Your task to perform on an android device: Search for Realme Buds Air 3 in the Flipkart app.
Image 1: 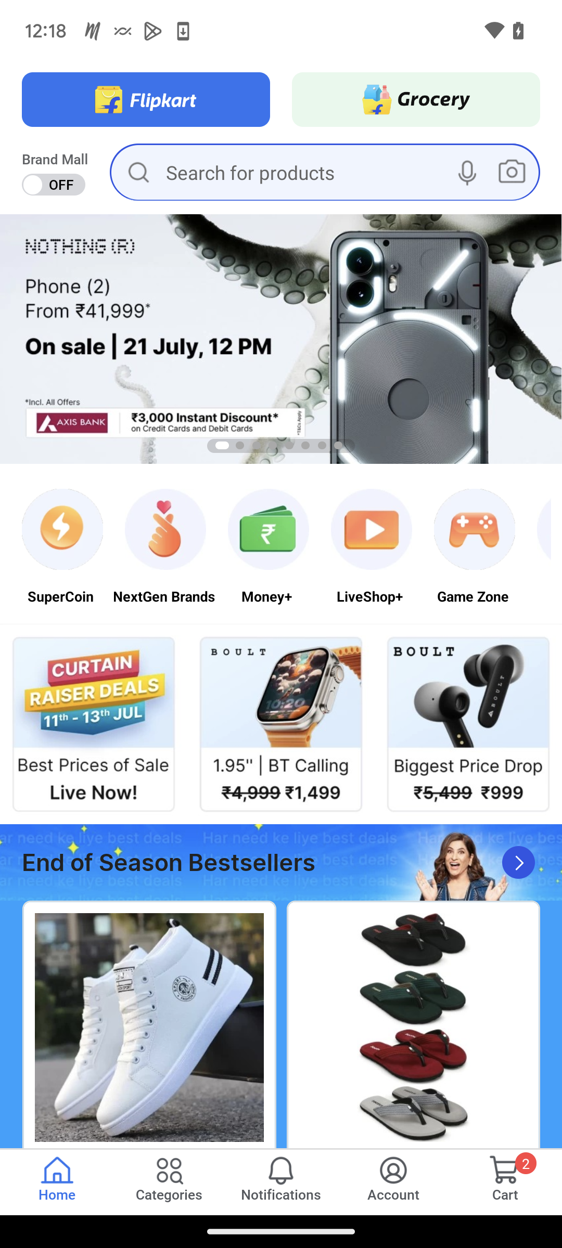
Click on the search box at the top of the screen.
Step 1: click (308, 172)
Image 2: 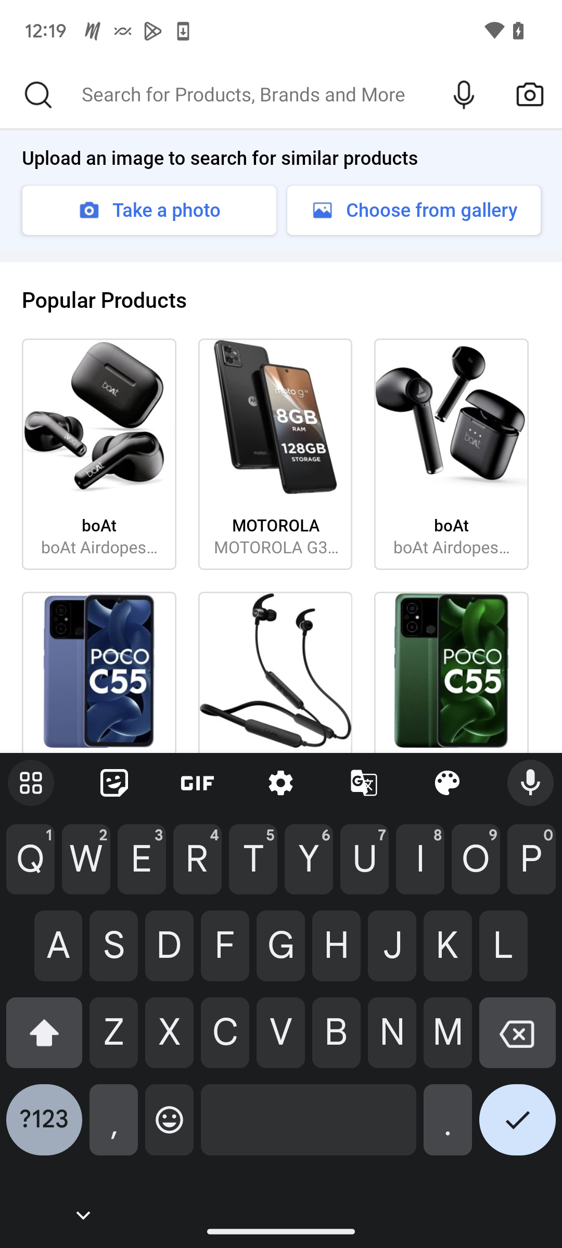
Type  Realme Air Buds Air 3 in the search bar.
Step 2: type "Realme Air Buds 3"
Image 3: 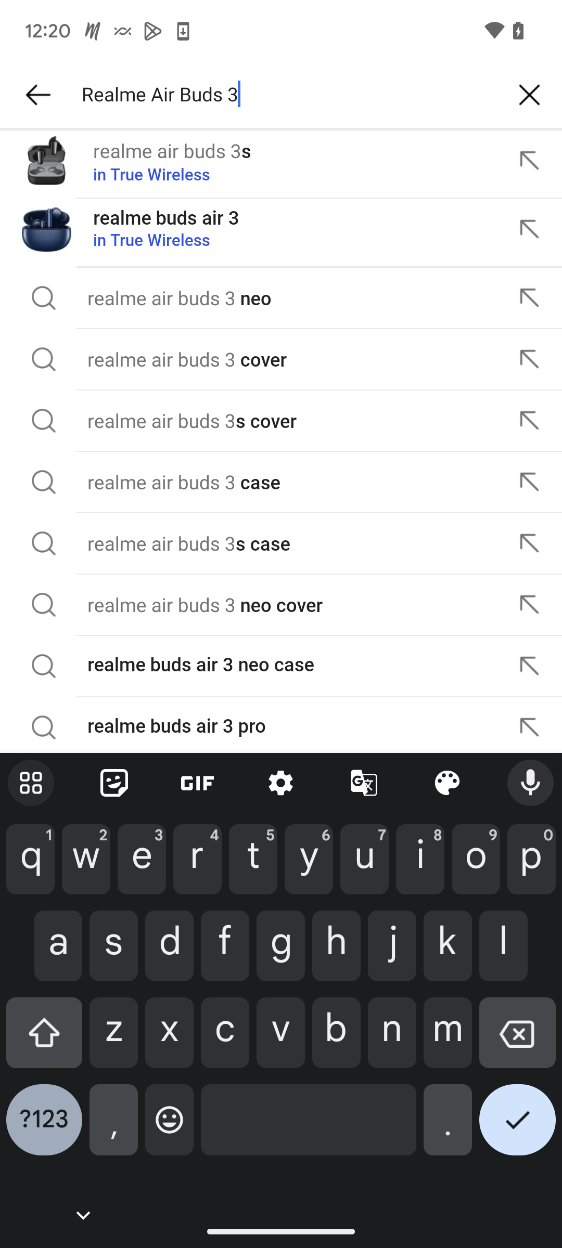
Click on the tick icon at the bottom right of the keyboard.
Step 3: click (517, 1128)
Image 4: 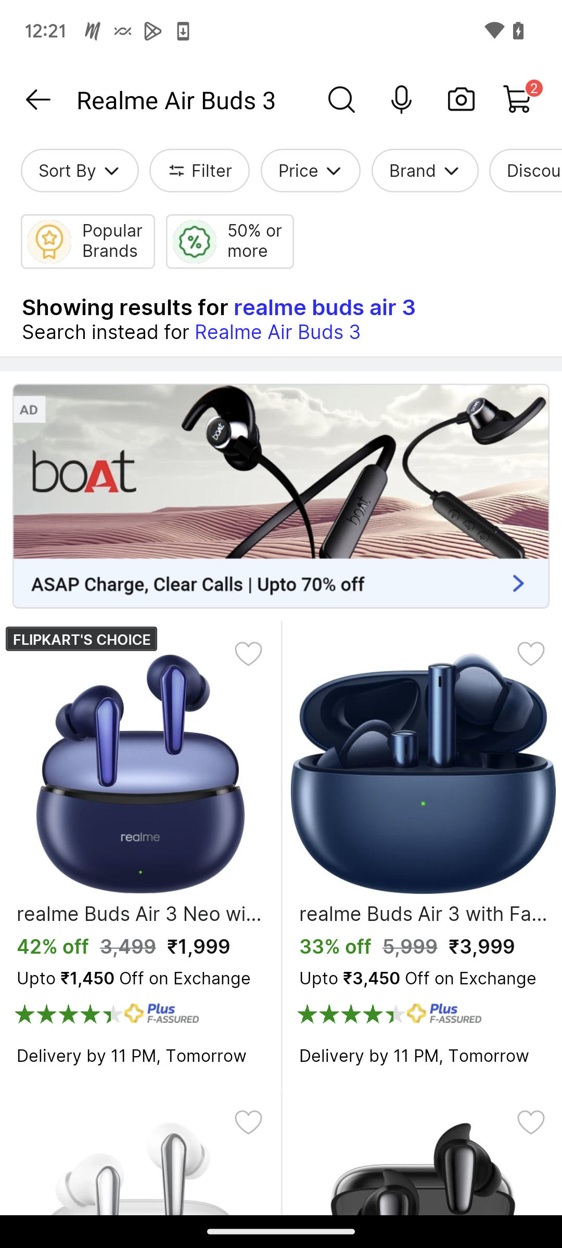
Click on the first result from the list of results.
Step 4: click (140, 774)